Your task to perform on an android device: In the Ikea App, I want to search for a seat sofa since I need a 3-Seat Sofa in my house.
Image 0: 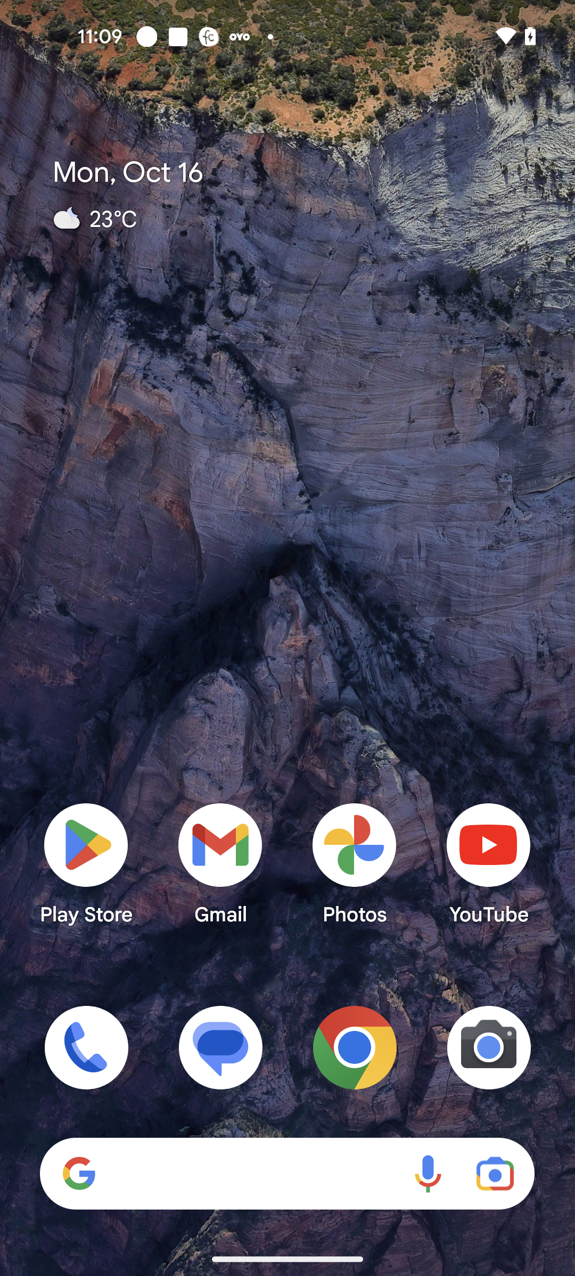
Open Ikea app
Step 0: open app "IKEA"
Image 1: 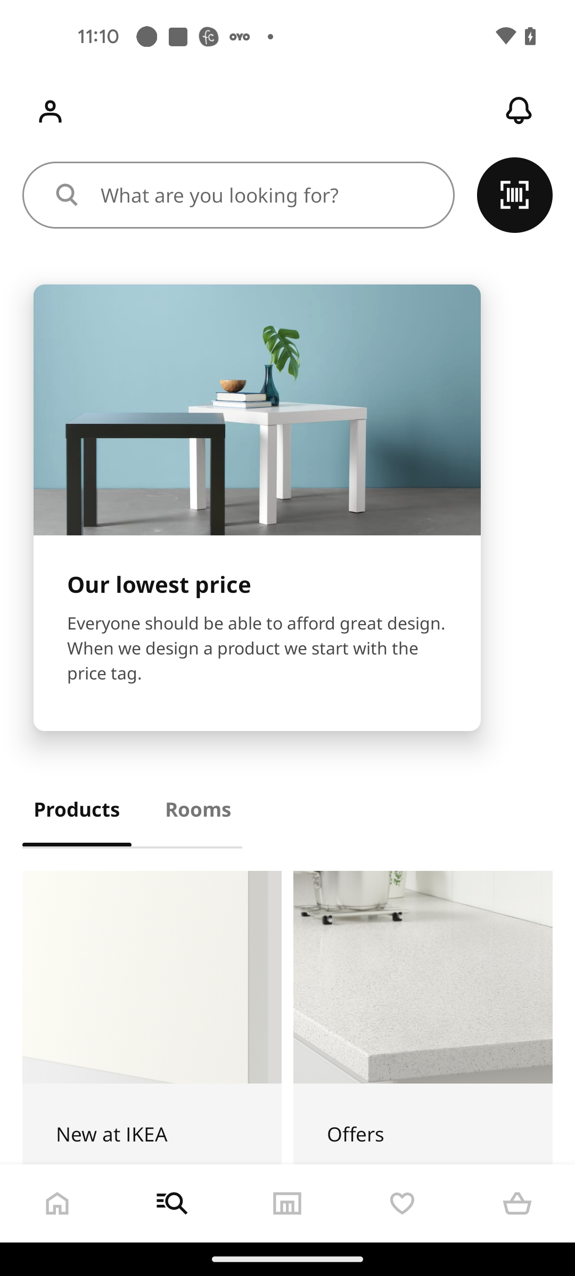
Swipe up to view furniture category
Step 1: scroll down
Image 2: 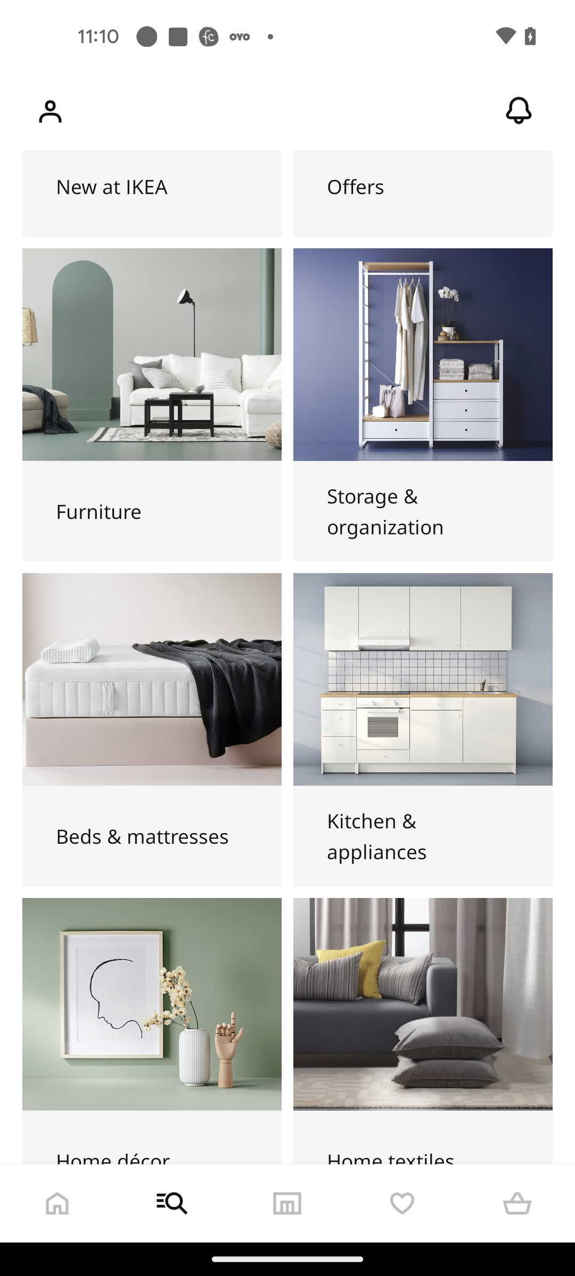
Go to the Furniture category
Step 2: click (152, 355)
Image 3: 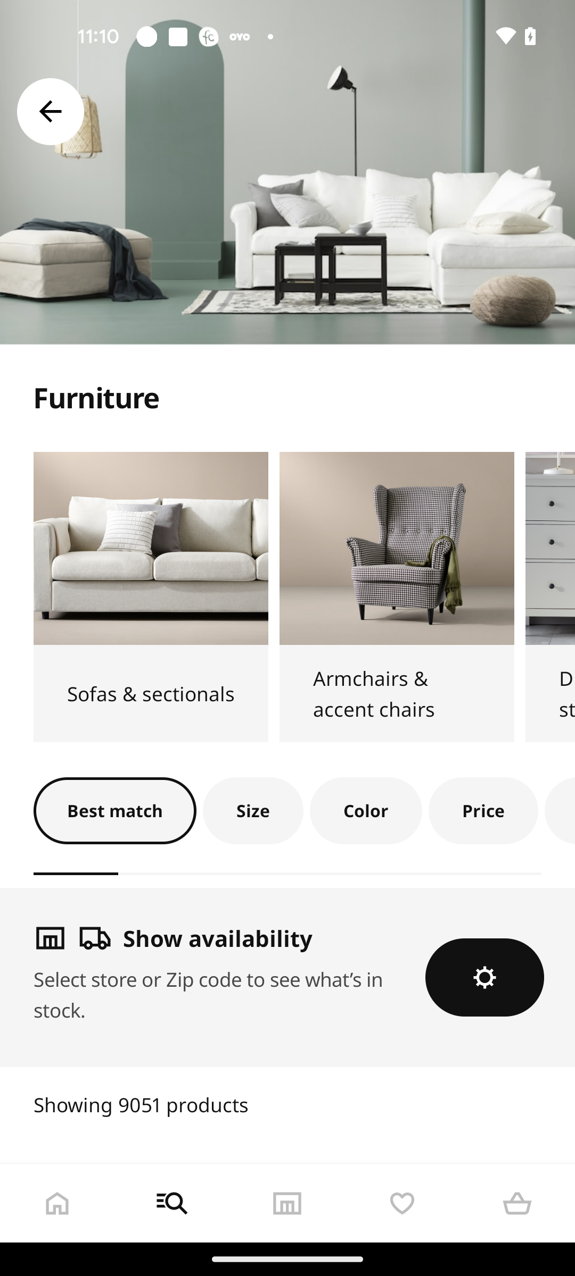
Go to the Sofas & Sectionals
Step 3: click (151, 548)
Image 4: 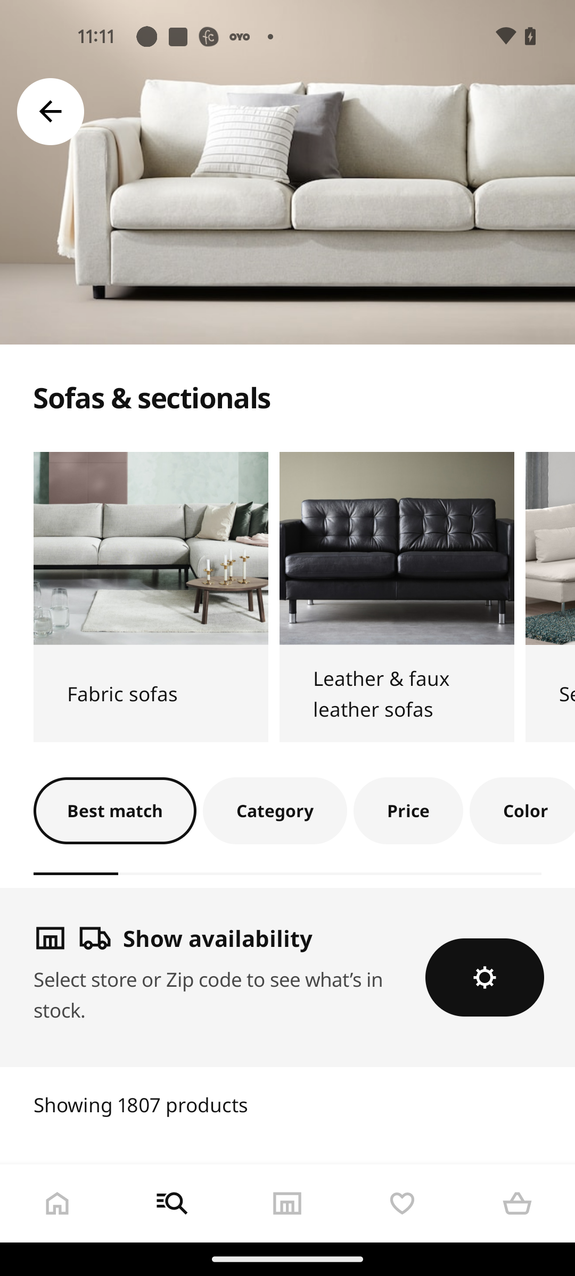
Swipe up to view search results
Step 4: scroll down
Image 5: 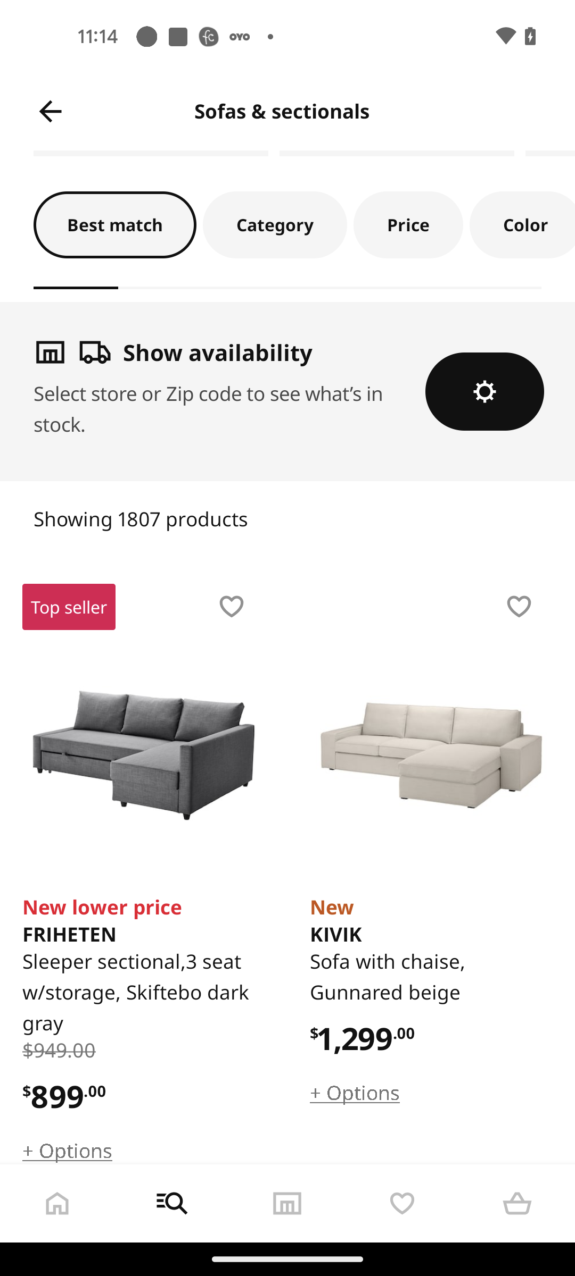
Swipe up to view search results
Step 5: scroll down